Your task to perform on an android device: In the Sleep monitor app, In order to improve my meditation, I would like to listen to the Gentle Night Rain in the Soundscape category.
Image 0: 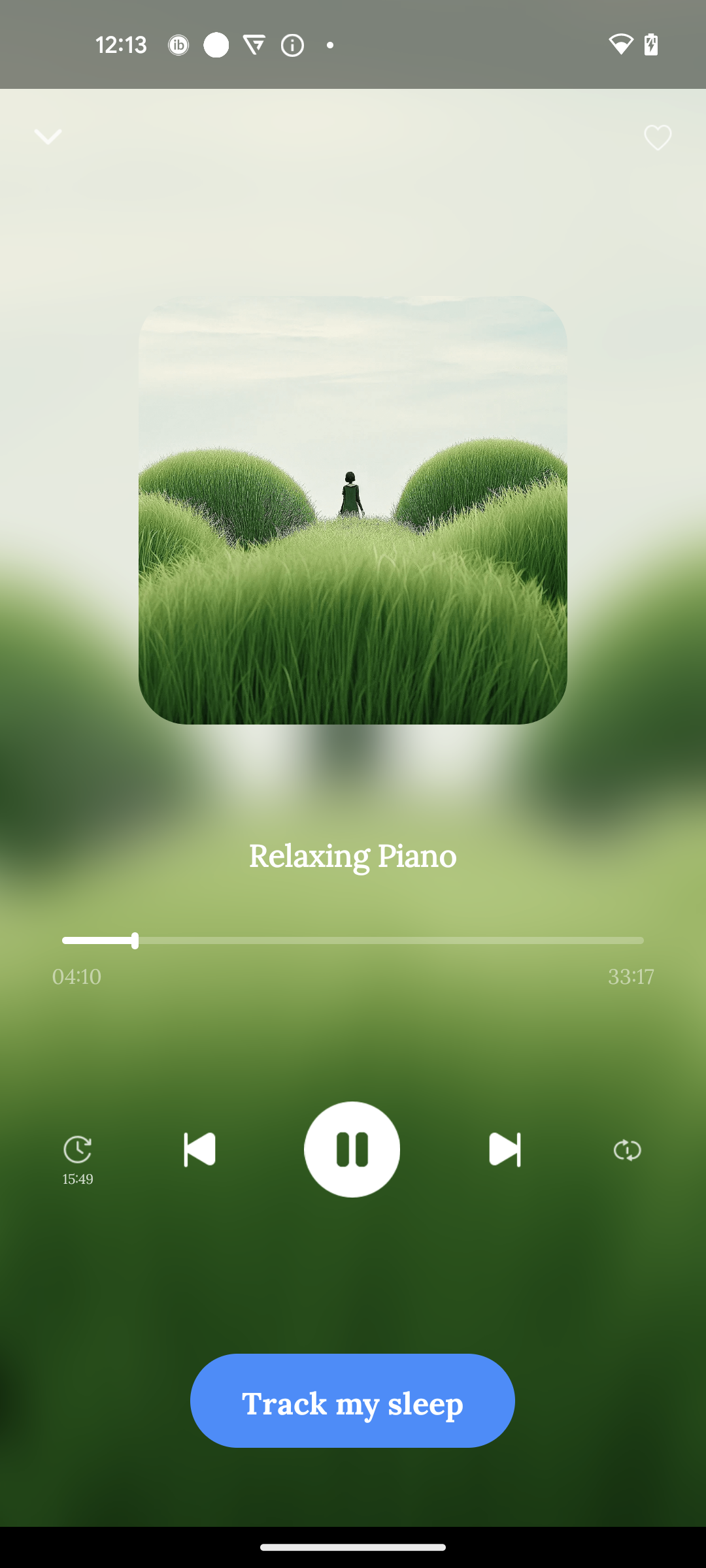
Go back to the previous page
Step 0: press back button
Image 1: 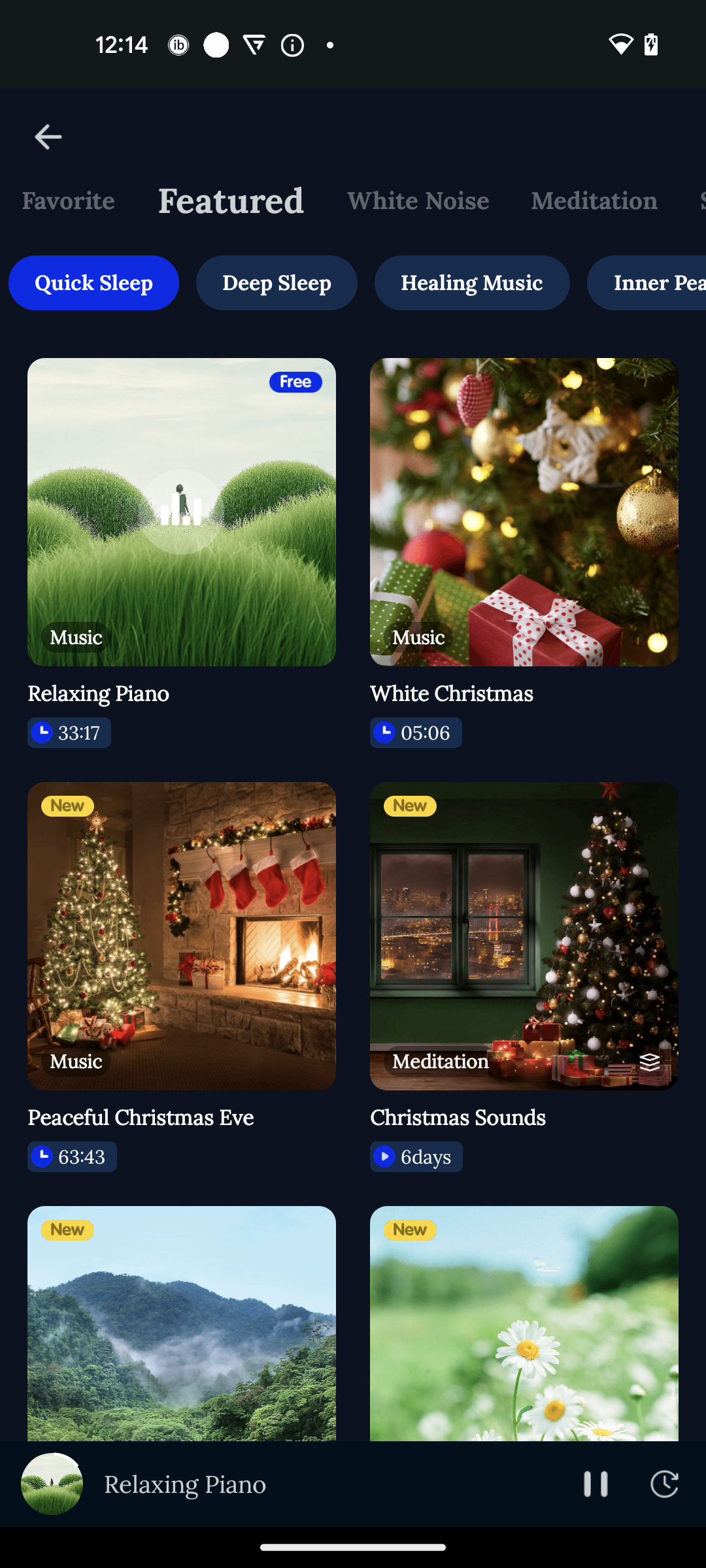
Go back to the previous page
Step 1: press back button
Image 2: 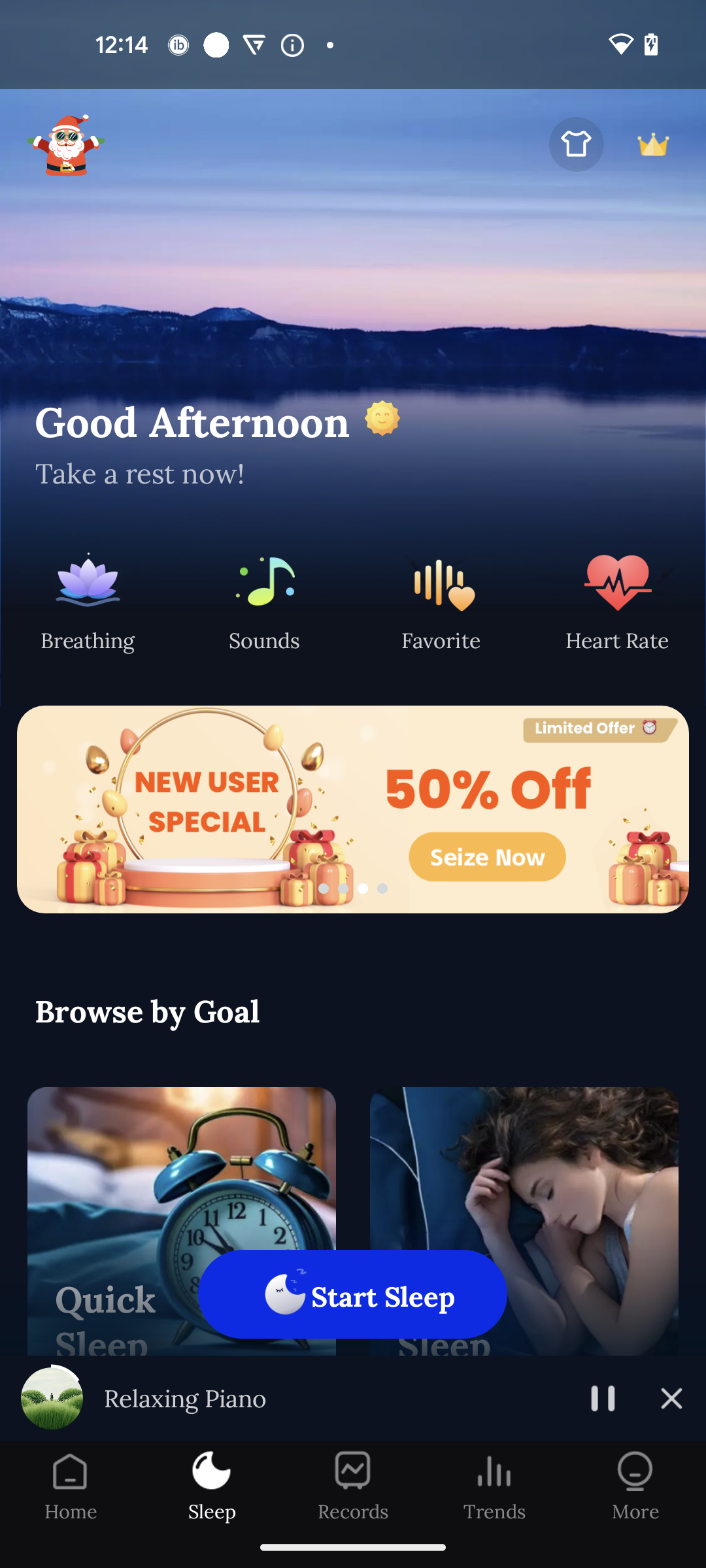
Swipe up to view Soundscape category
Step 2: scroll down
Image 3: 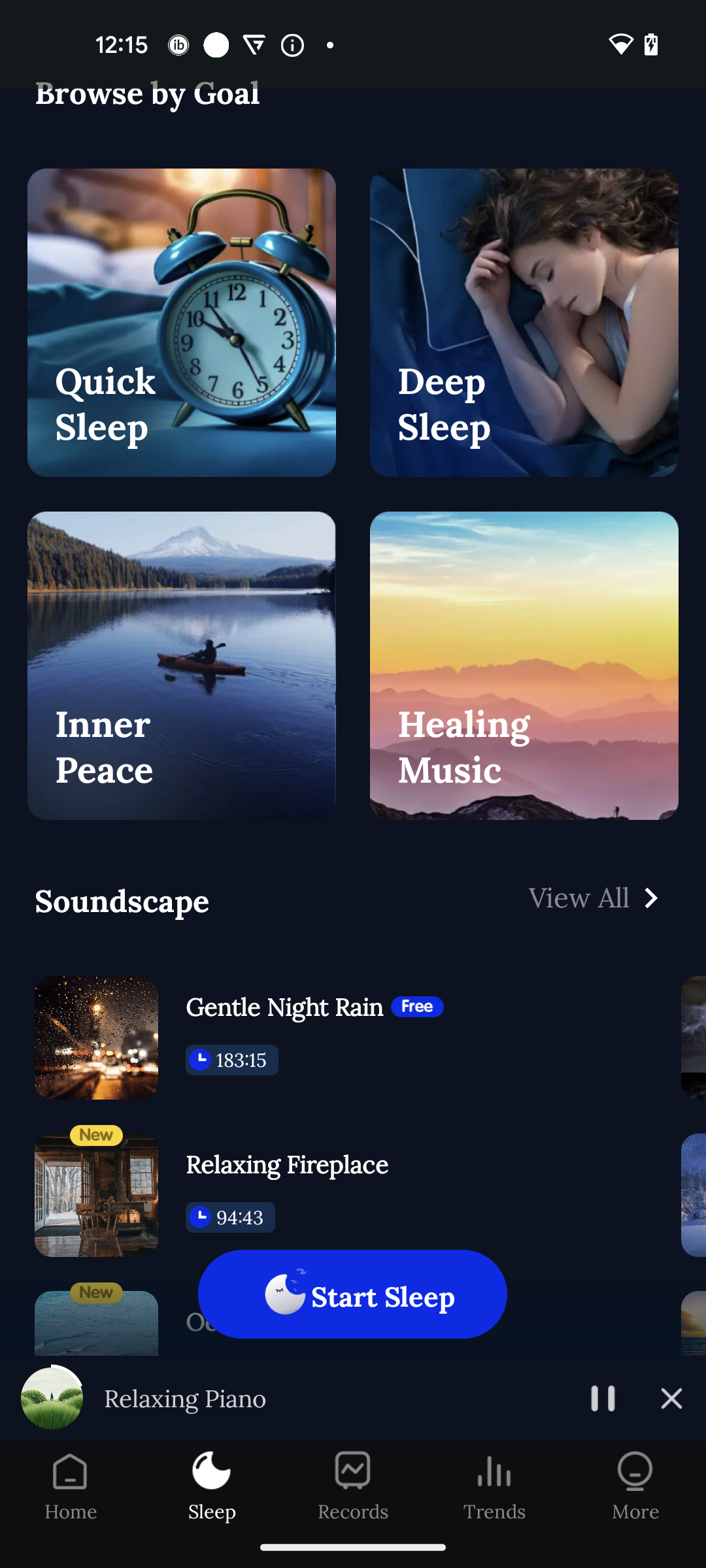
Click on the Gentle Night Rain
Step 3: click (314, 1007)